Your task to perform on an android device: Search for a 28-liter Samsung convection microwave oven in the Tata Neu app.
Image 0: 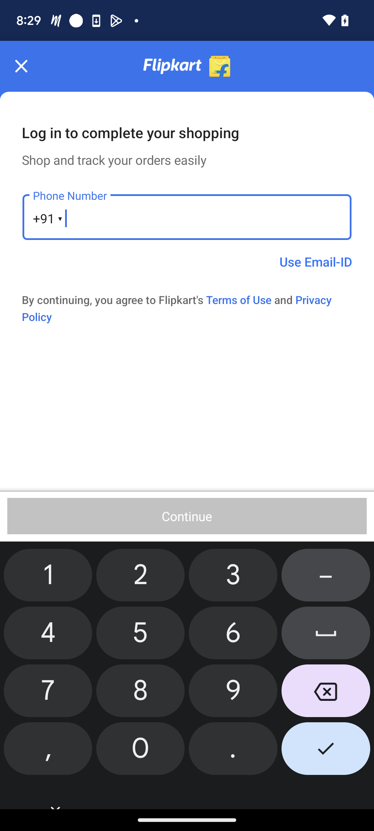
Open the Tata Neu app.
Step 0: open app "Tata Neu"
Image 1: 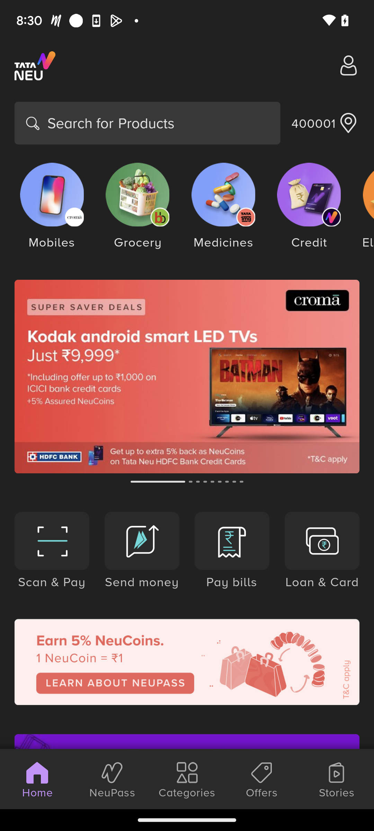
Click on the search box at the top of the screen.
Step 1: click (148, 123)
Image 2: 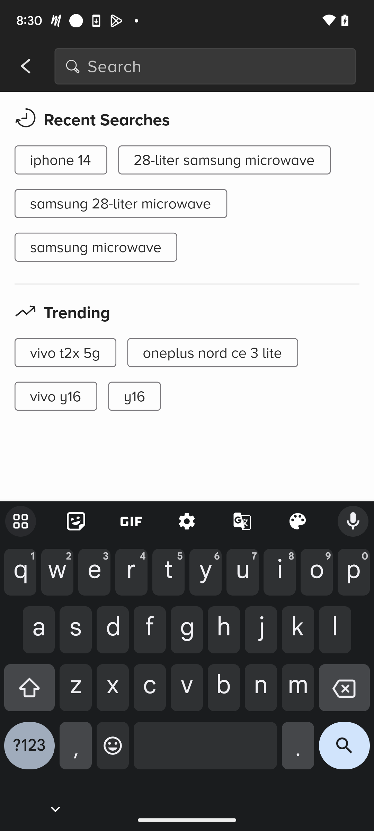
Type 28-liter Samsung convection microwave oven in the search box.
Step 2: type " 28-liter Samsung convection microwave oven "
Image 4: 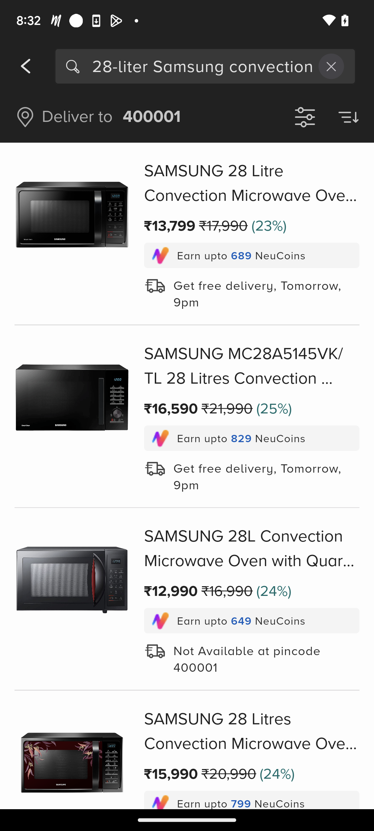
Click on the first result from the list of results showing on the screen.
Step 4: click (187, 234)